Your task to perform on an android device: Open the THALYS app , Search the train from Bruxelles-/Midi/Brussel-Zuid to Paris Nord on 11 August 
Image 0: 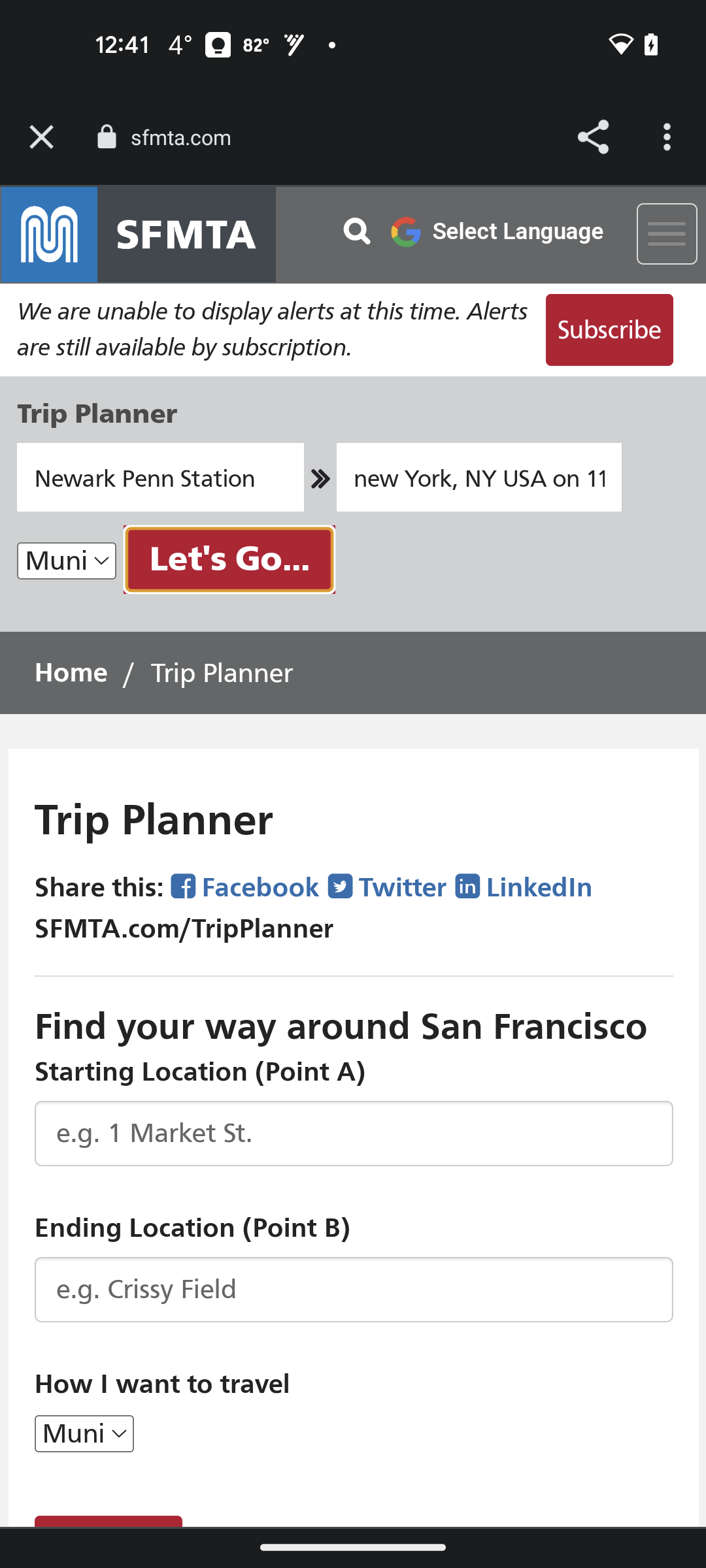
Open the THALYS app
Step 0: open app "THALYS"
Image 1: 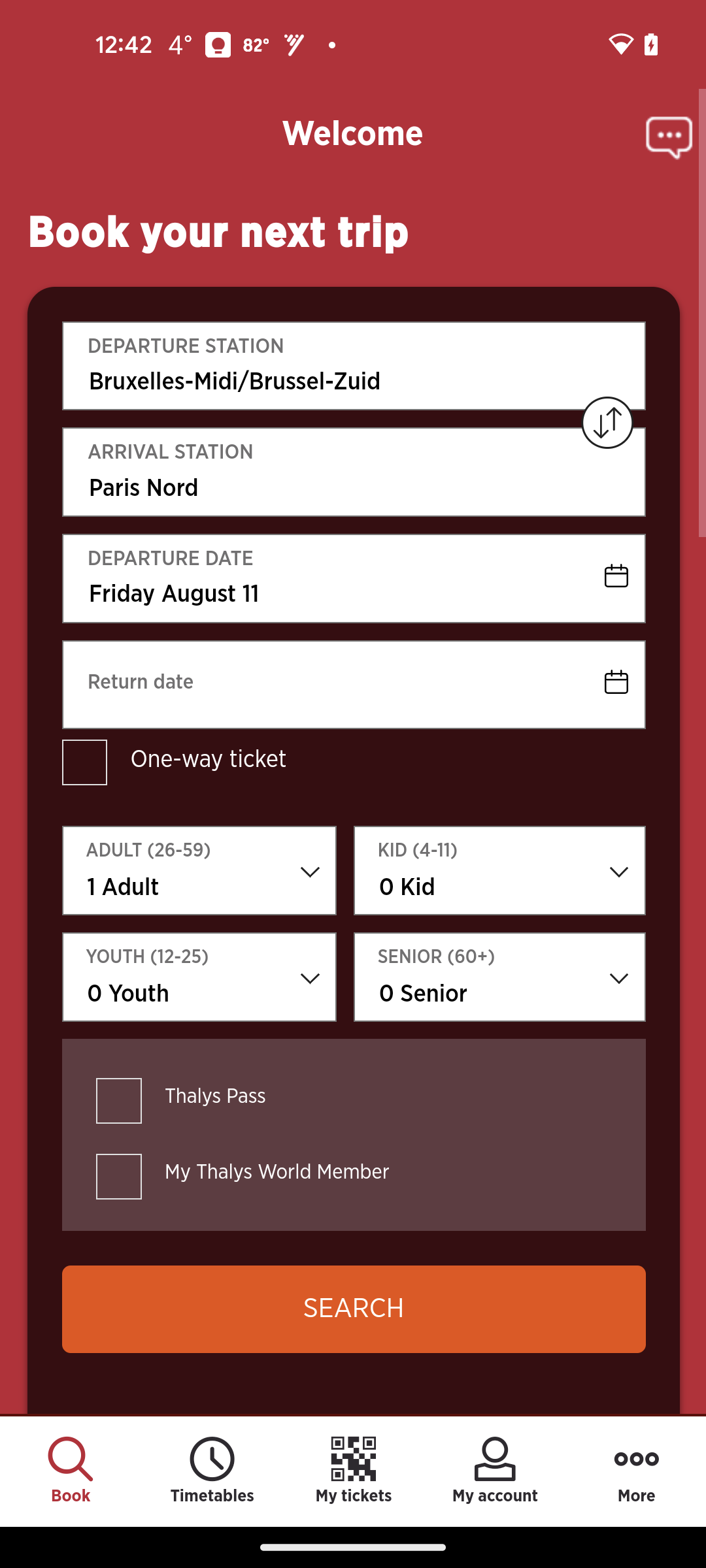
Click on the Search button at the bottom of the screen
Step 1: click (352, 1309)
Image 2: 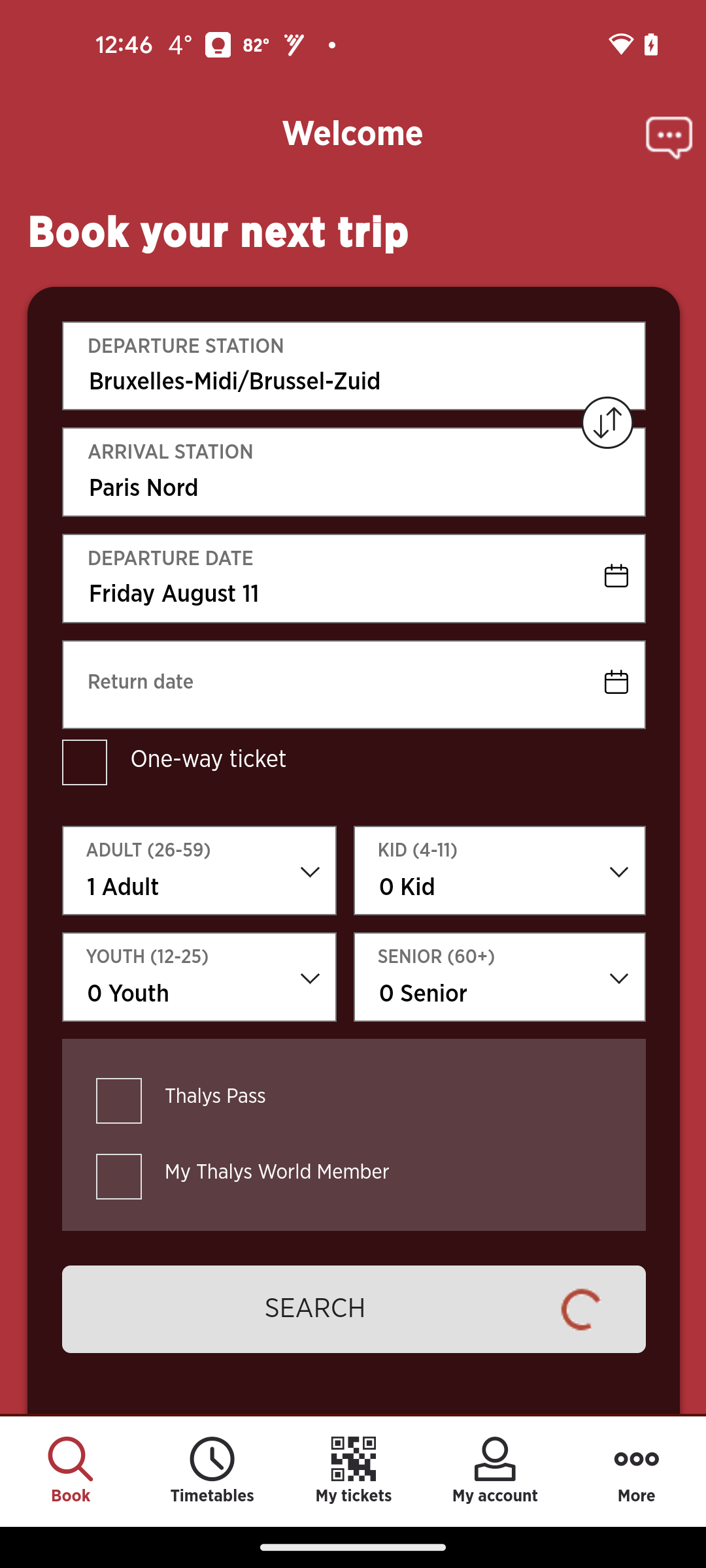
Click on the Search button at the bottom of the screen
Step 2: wait